Your task to perform on an android device: I am planning to go hiking next week. For that, I need hiking shoes, so search for "Hiking Shoes for Women" on the Tata CLiQ app.
Image 0: 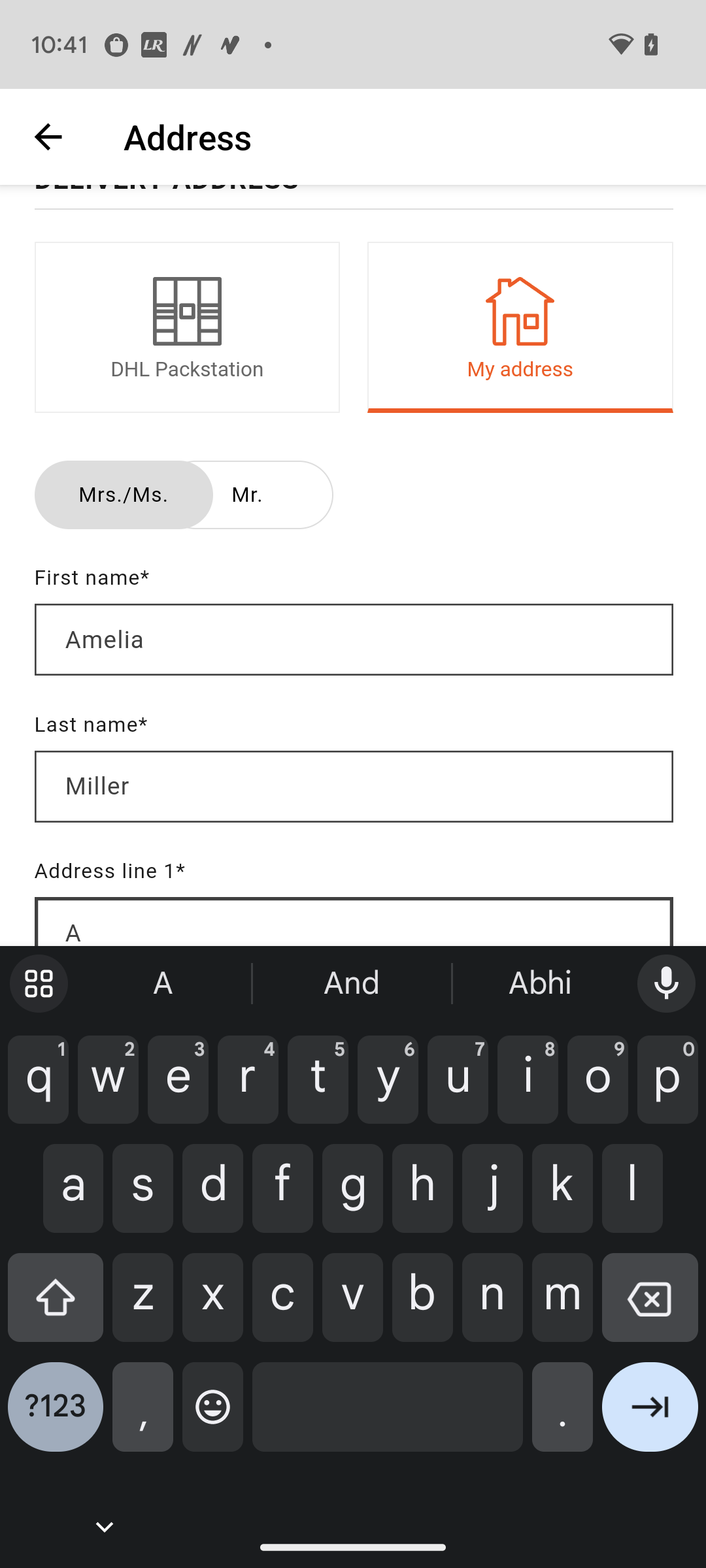
Open the Tata CLiQ app.
Step 0: open app "Tata CLiQ"
Image 1: 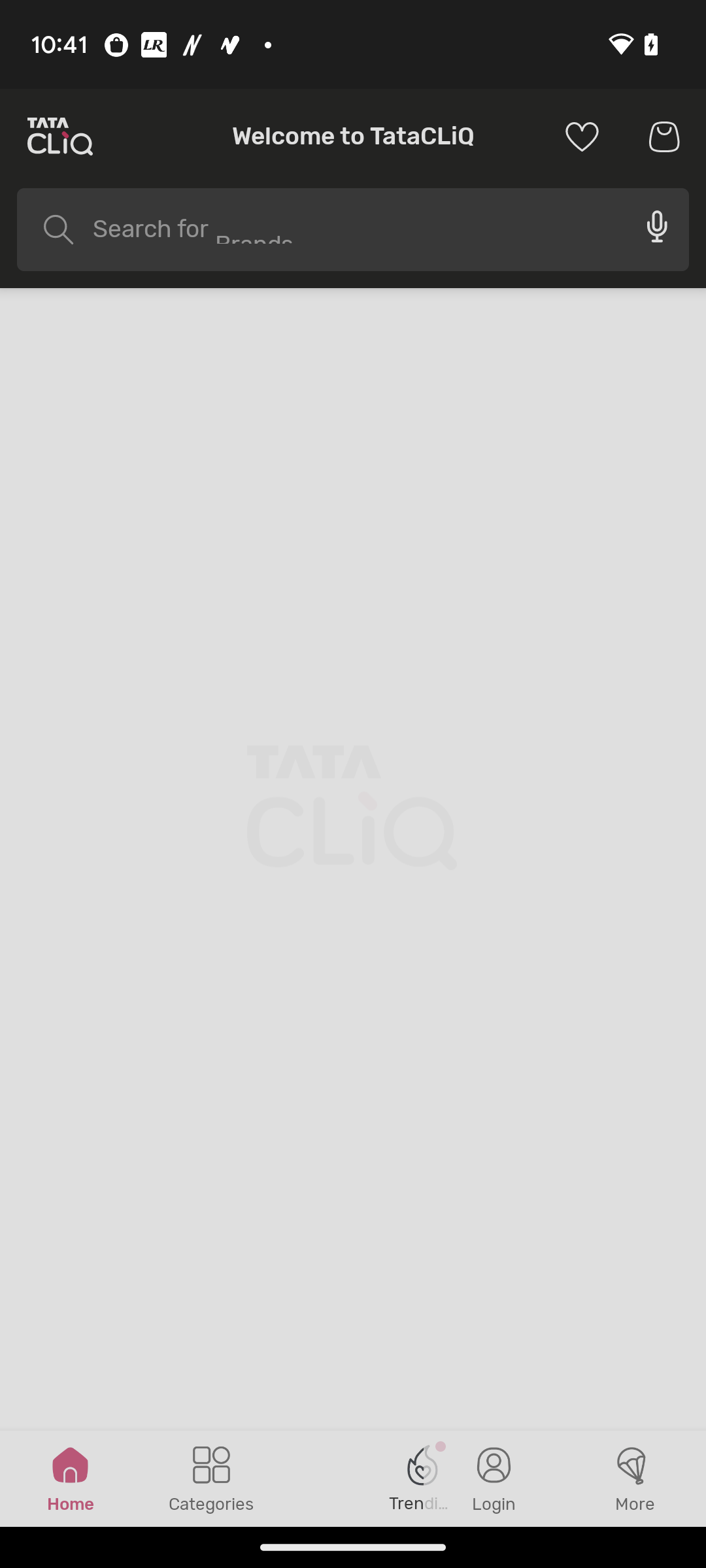
Click on the search box.
Step 1: click (353, 229)
Image 2: 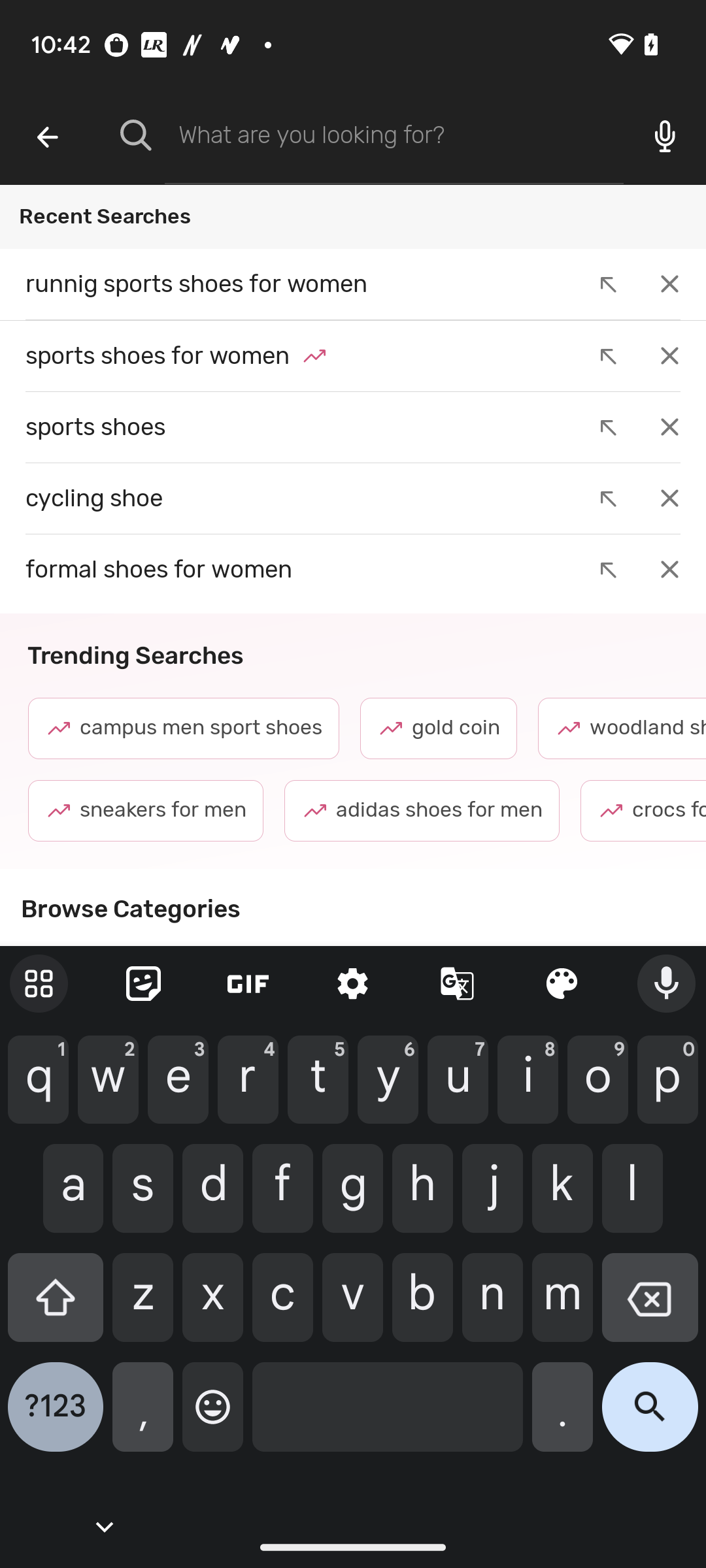
Type "Hiking shoes for women" in the search box.
Step 2: type "Hiking shoes for women"
Image 3: 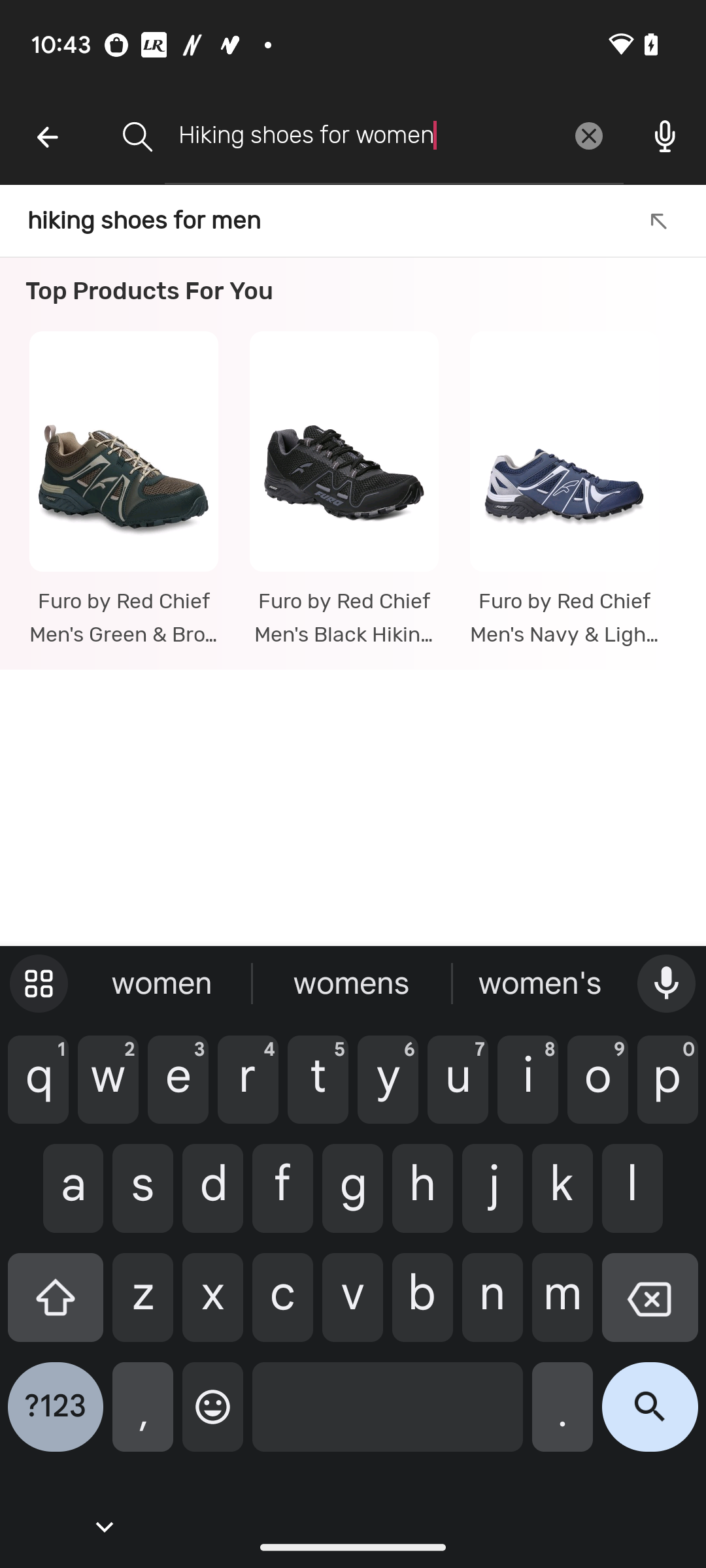
Click on the search icon at the bottom right corner of the screen.
Step 3: click (650, 1417)